Your task to perform on an android device: To better categorize my tasks, I will move the task of buying hiking boots and camping gear to a new list named personal items on the TickTick app.
Image 1: 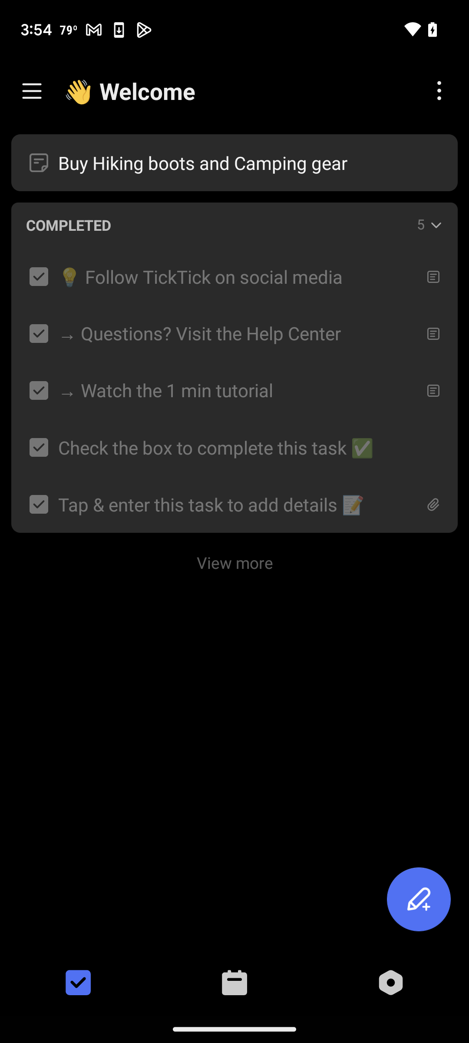
Click on Buy Hiking boots and Camping gear.
Step 1: click (251, 163)
Image 2: 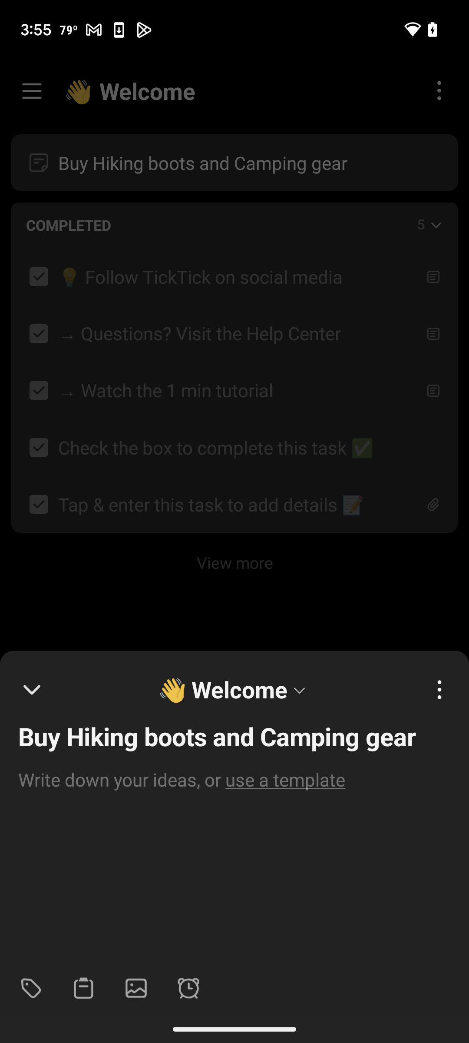
Click on welcome
Step 2: click (223, 689)
Image 3: 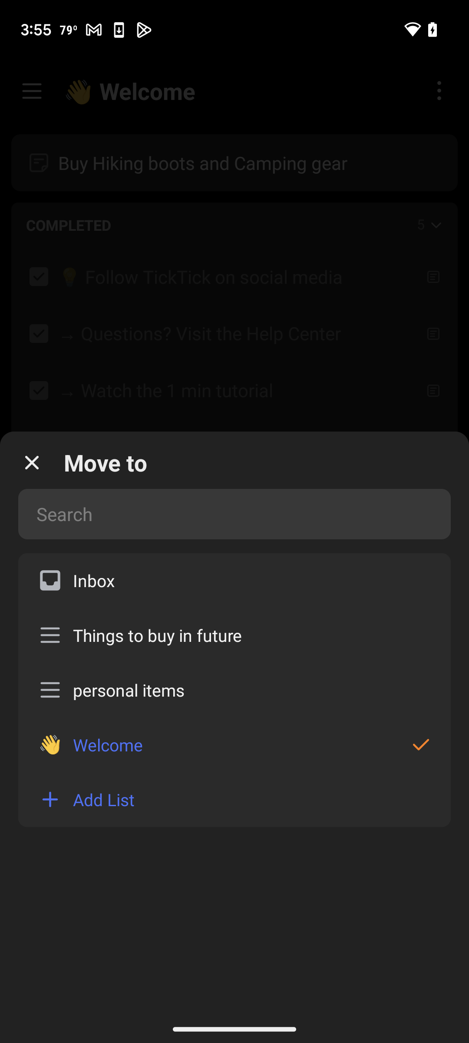
Click on personal items
Step 3: click (129, 690)